Your task to perform on an android device: In the Insight Timer app , Search for nature sound and listen to the first Audio . 
Image 1: 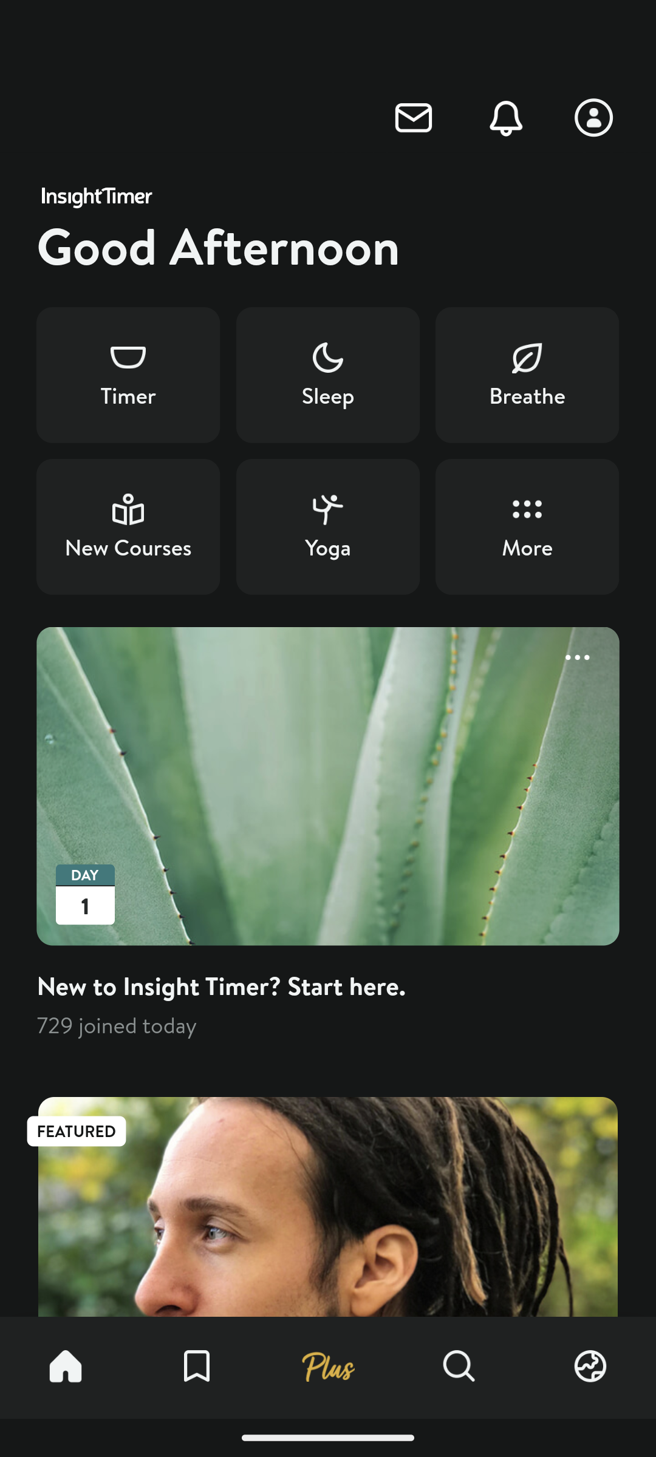
Click on the search icon at the bottom of the screen
Step 1: click (459, 1367)
Image 2: 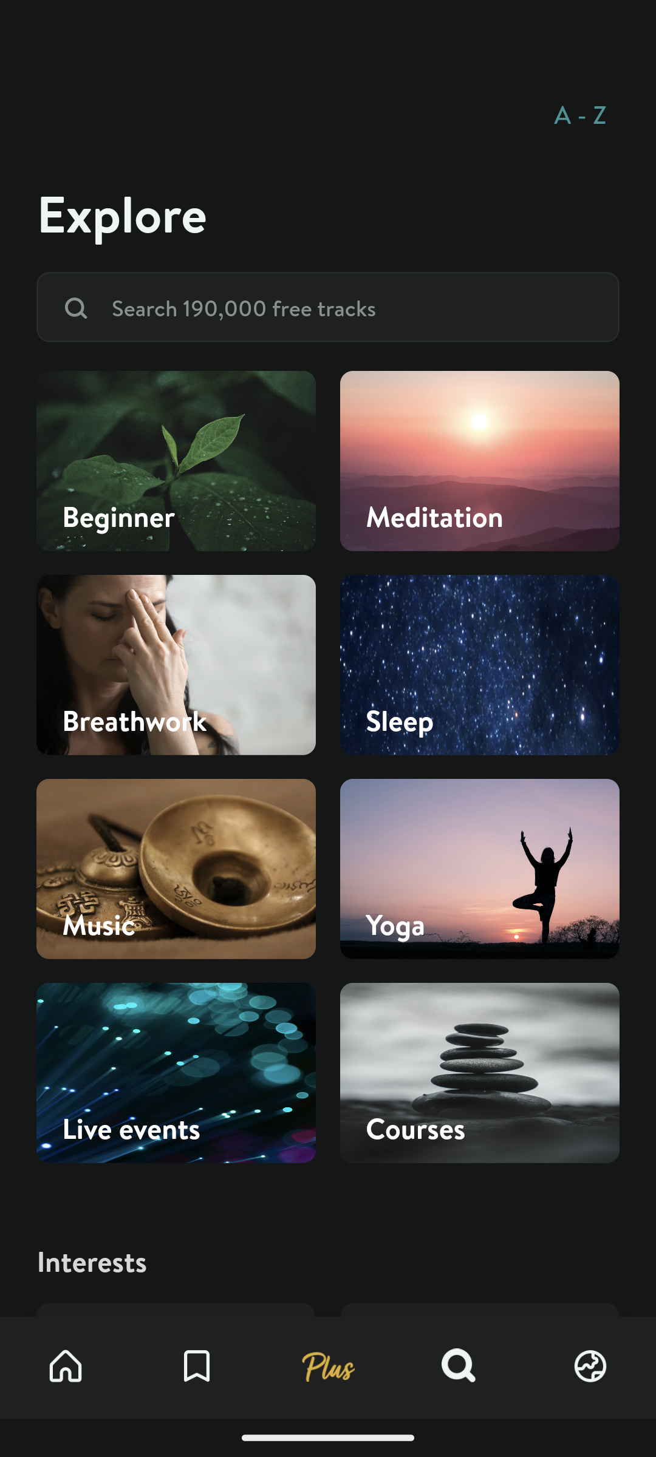
Go to the search bar at the top of the screen
Step 2: click (158, 306)
Image 3: 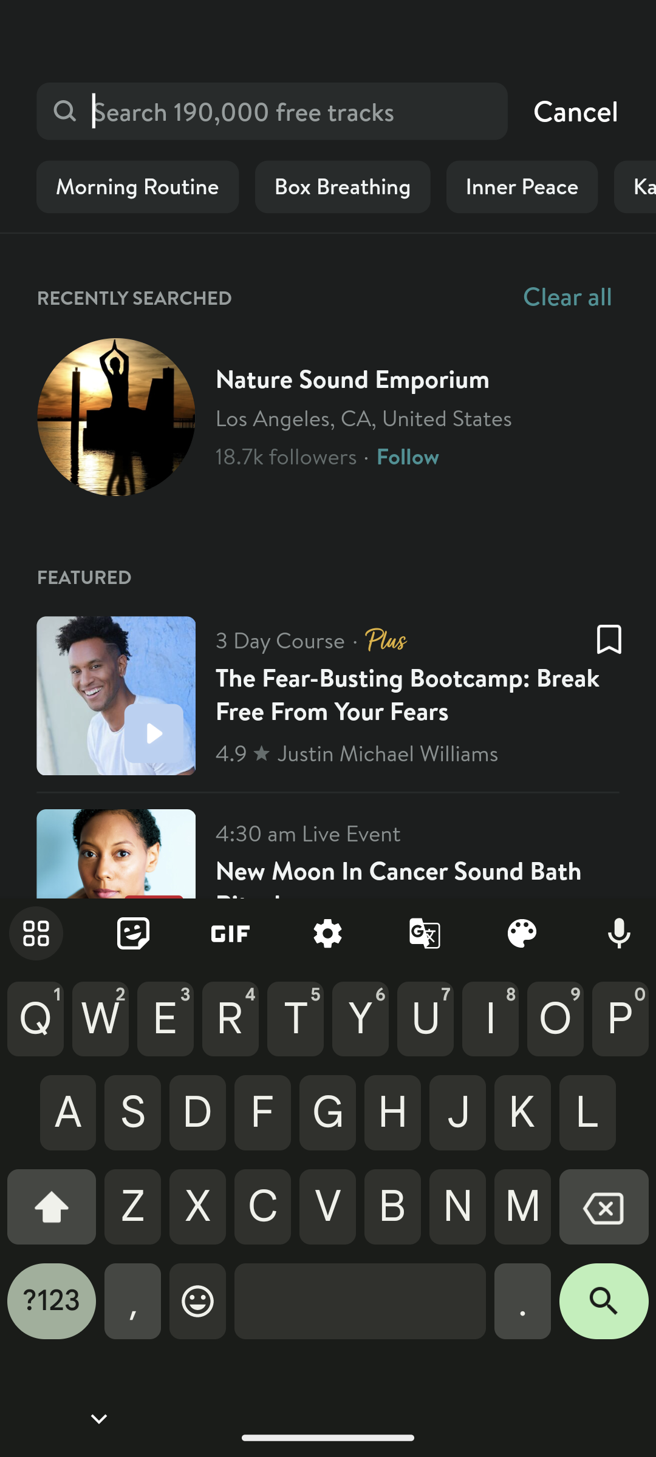
search for nature sound in the search bar
Step 3: type "Nature sound"
Image 4: 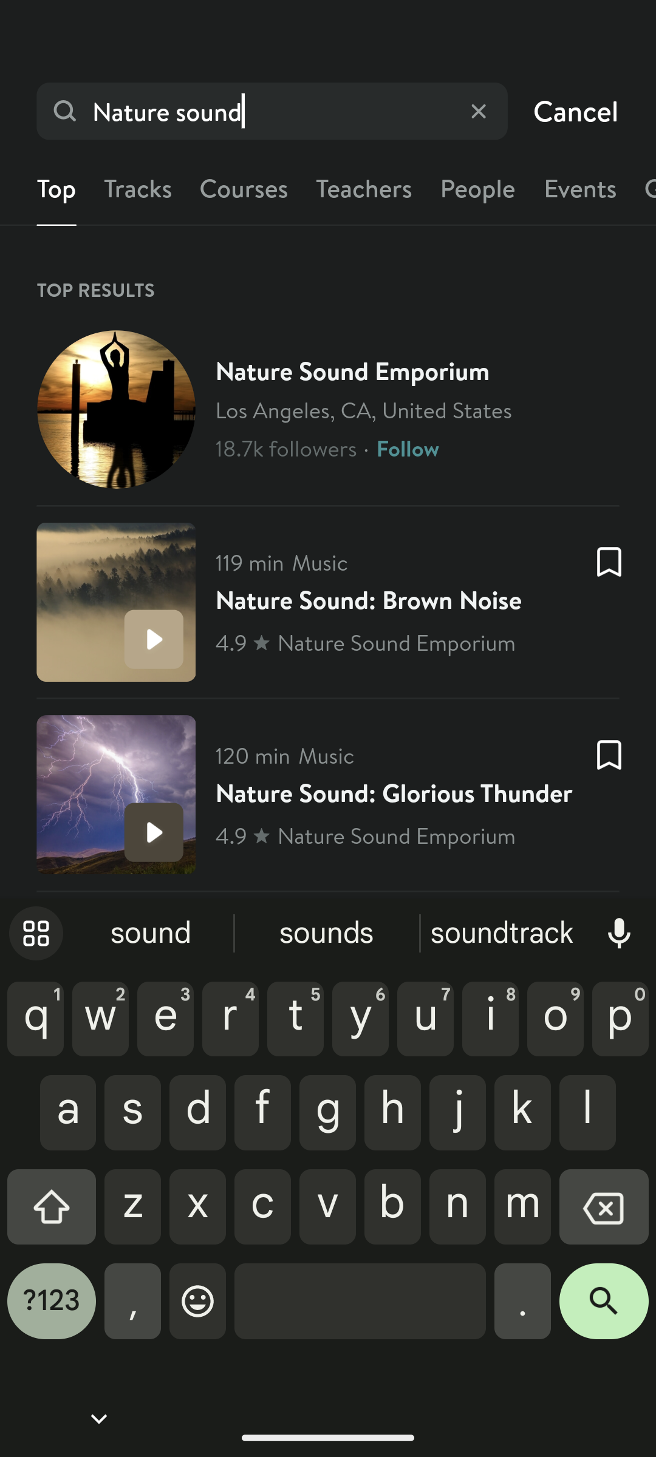
Click on the search icon at the bottom right of the keyboard
Step 4: click (604, 1310)
Image 5: 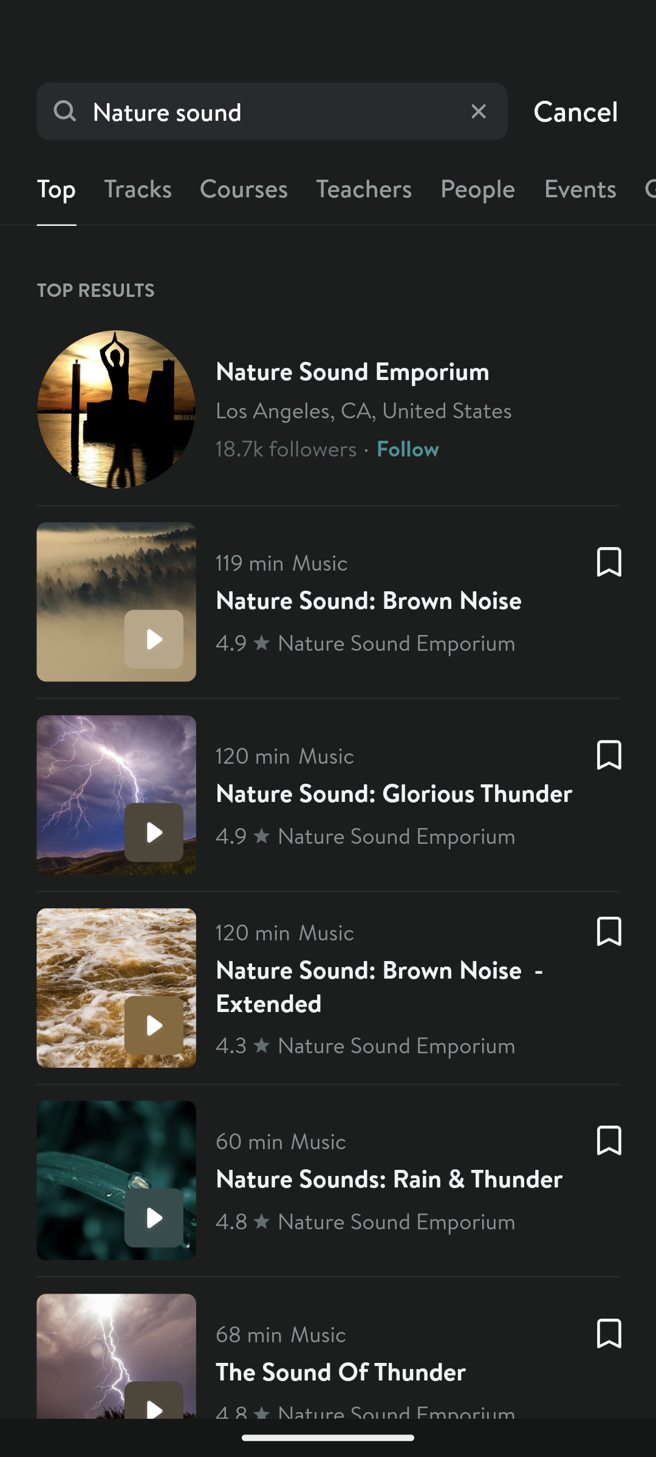
Play the first Audio from the list
Step 5: click (328, 602)
Image 6: 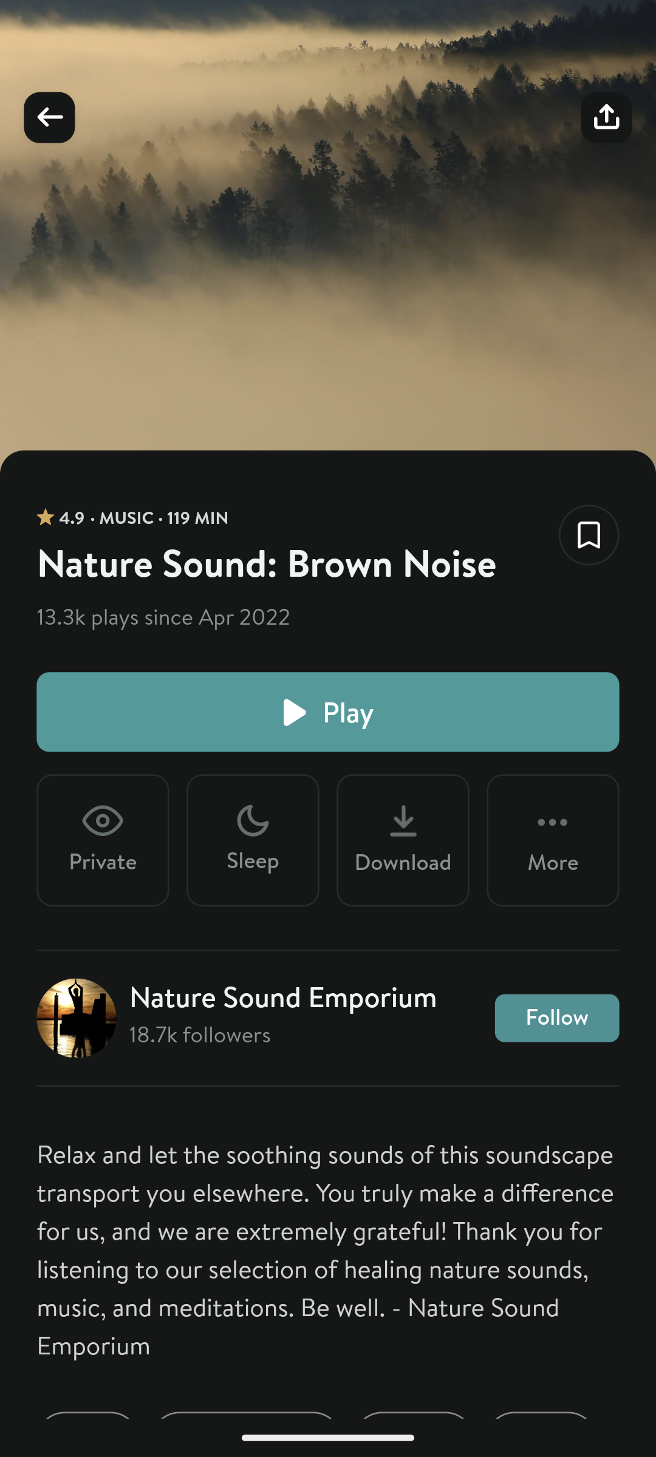
Click on the play button
Step 6: click (327, 712)